Your task to perform on an android device: I'd want to include one more movie "Memory" which was also recommended by another buddy, in the note with the title Movies that I made before.
Image 0: 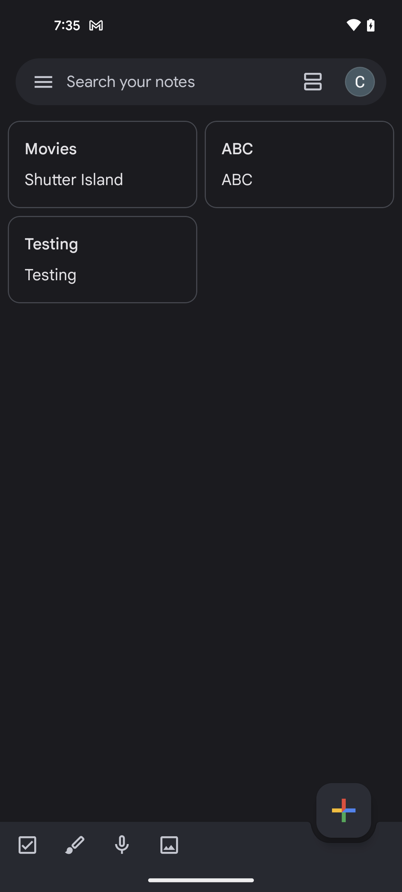
click on the note Movies
Step 0: click (102, 180)
Image 1: 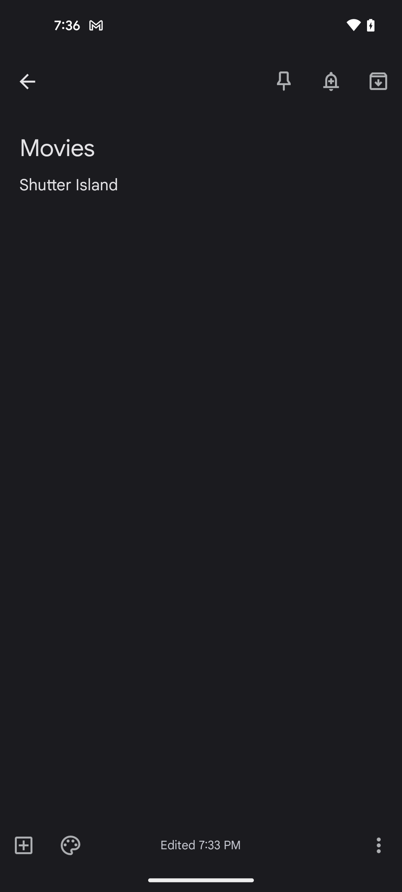
click on the note body
Step 1: click (102, 180)
Image 2: 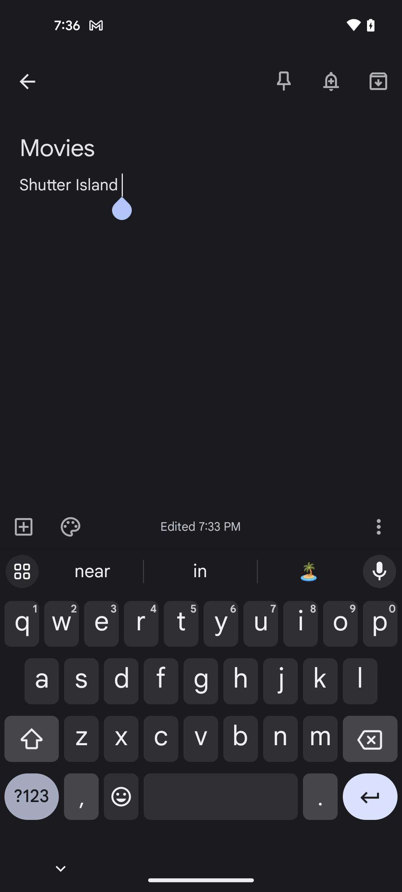
enter the text Memory
Step 2: type "     Memory "